Your task to perform on an android device: I already had this brand of Bosch screwdrivers so now I want to shop for Tactix brand screwdrivers
Image 1: 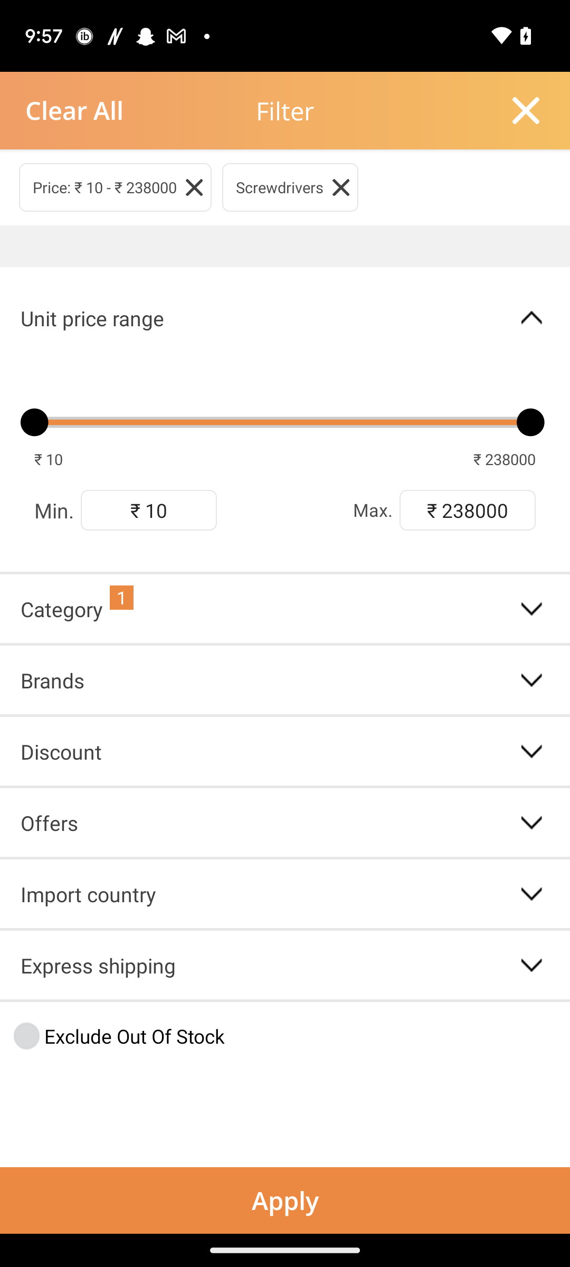
Click on the Brand option
Step 1: click (526, 678)
Image 2: 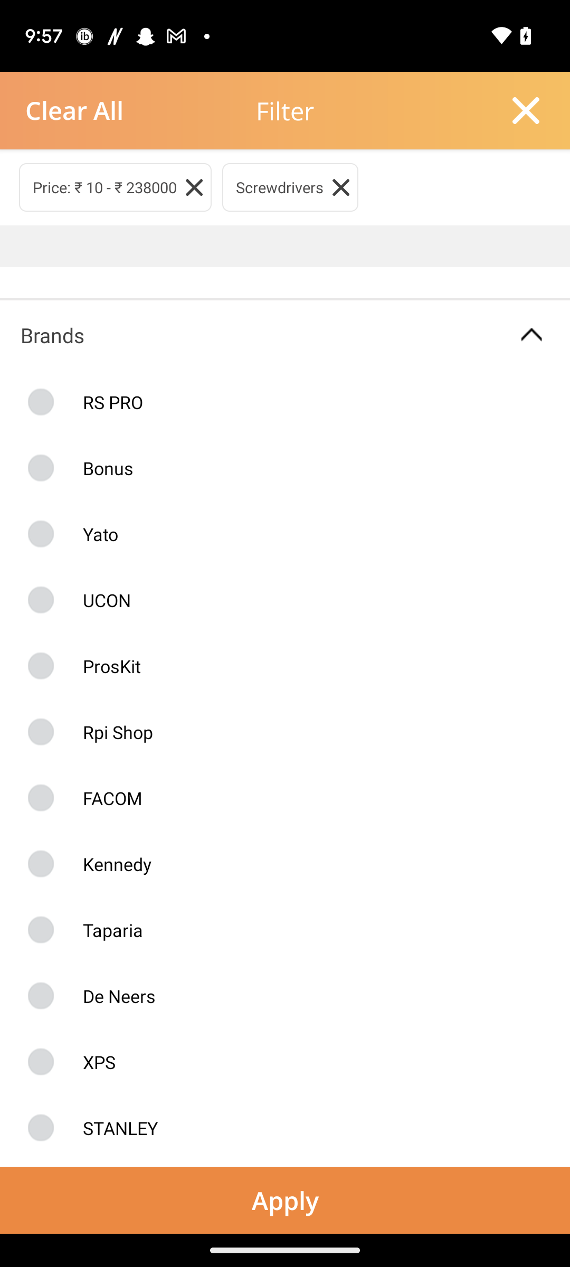
Click on the Brand option
Step 2: wait
Image 3: 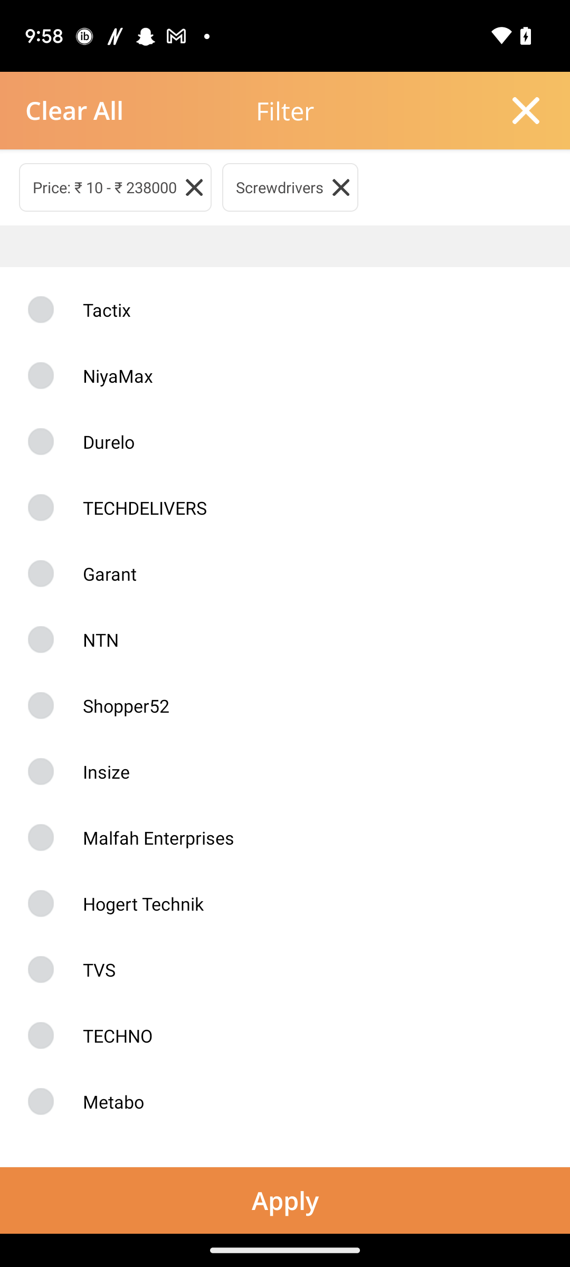
Click on the tactix  brand
Step 3: click (79, 312)